Your task to perform on an android device: Due to a number of recent demands, I want to use the Amazon app to search for Drill tool kits  in the power tool  category .
Image 0: 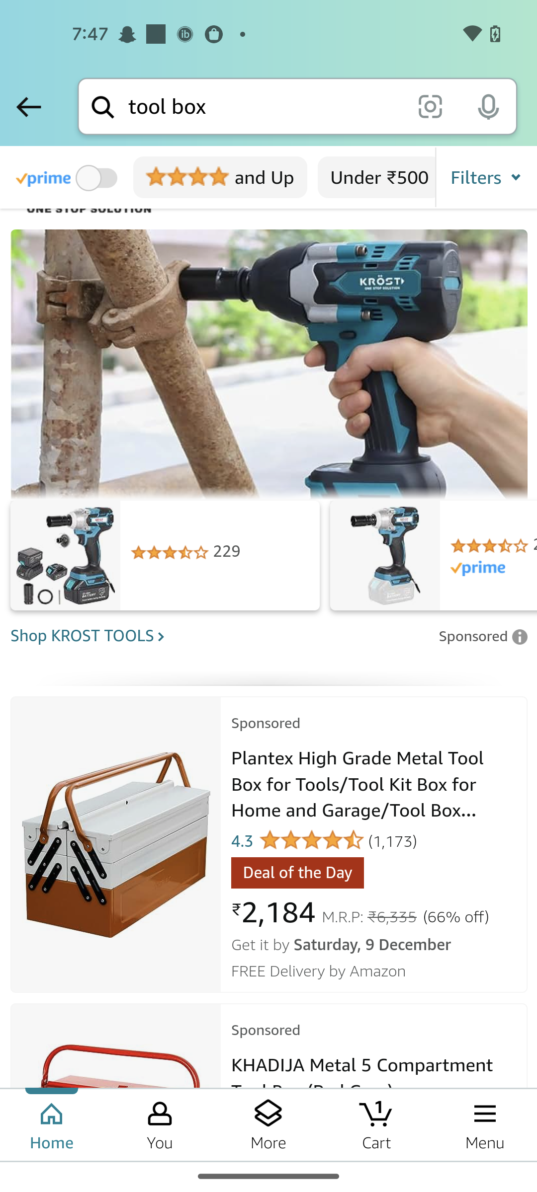
Click on the Filters option
Step 0: click (523, 177)
Image 1: 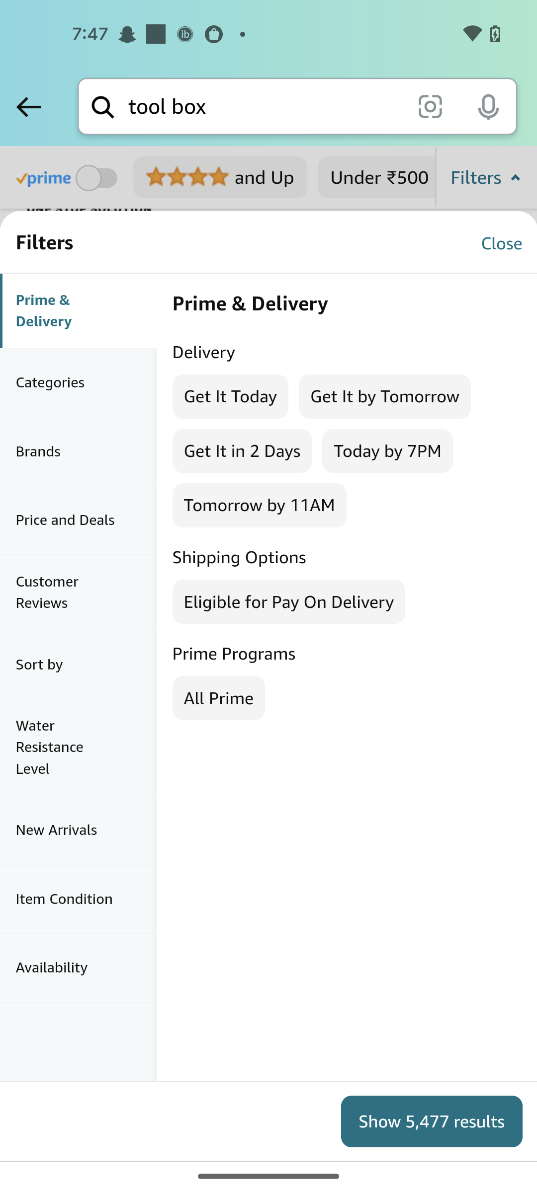
Click on the categories option
Step 1: click (78, 382)
Image 2: 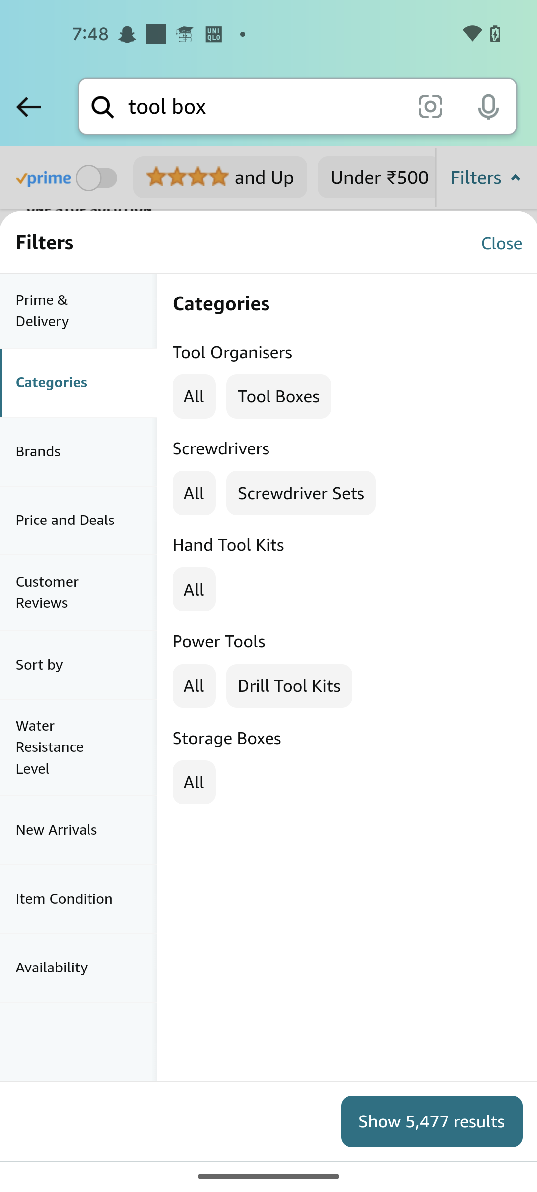
Click on the Drill tool kits
Step 2: click (288, 685)
Image 3: 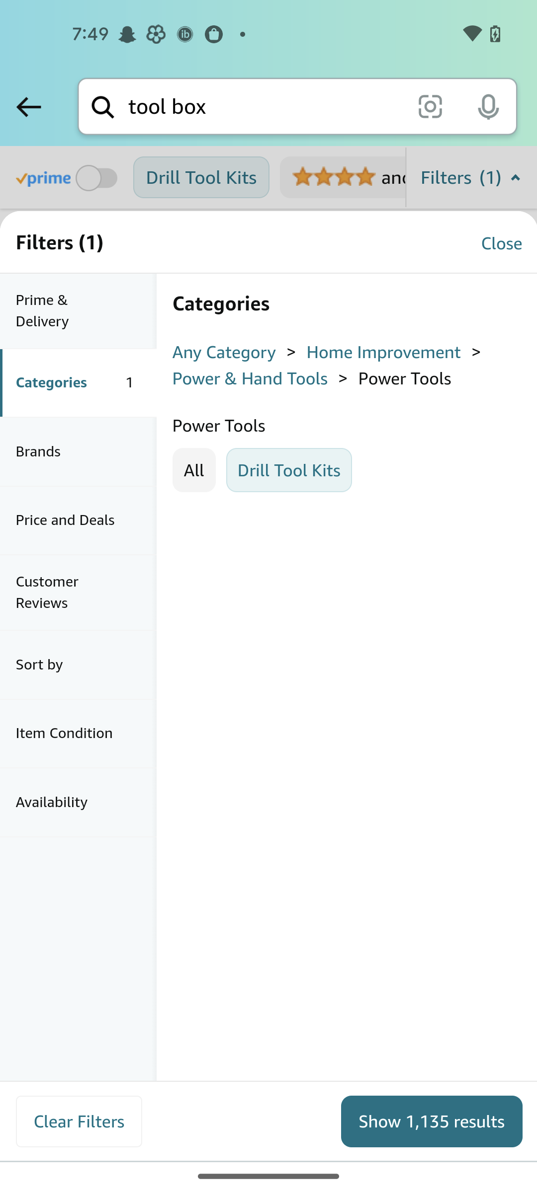
Click on the show tab
Step 3: click (431, 1120)
Image 4: 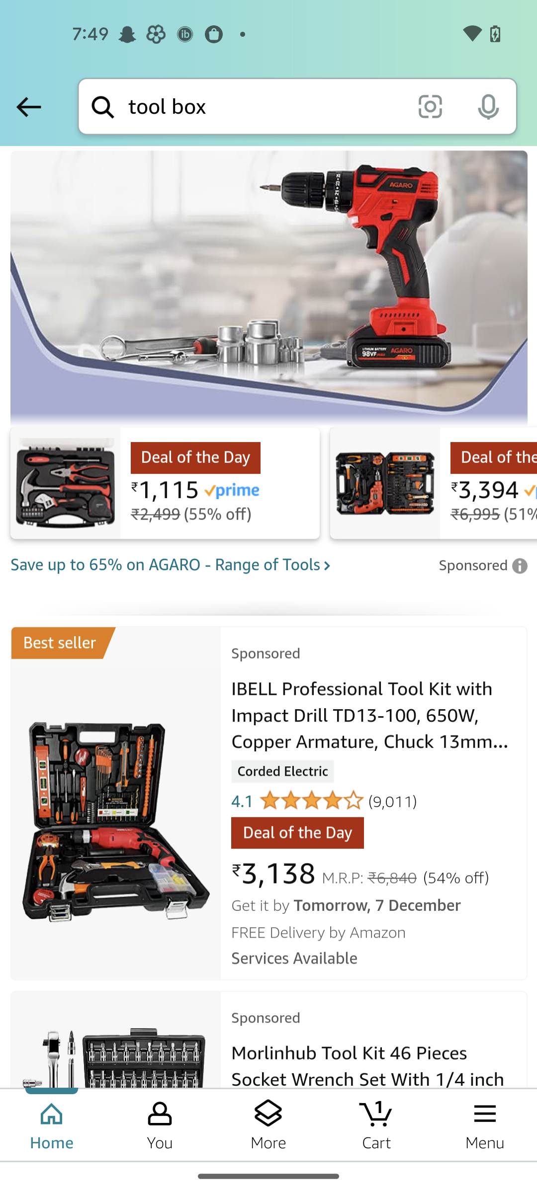
Swipe up
Step 4: scroll down